Your task to perform on an android device: Add high-borosilicate glass handheld coffee maker home moka pot stainless steel to the cart on Banggood.
Image 0: 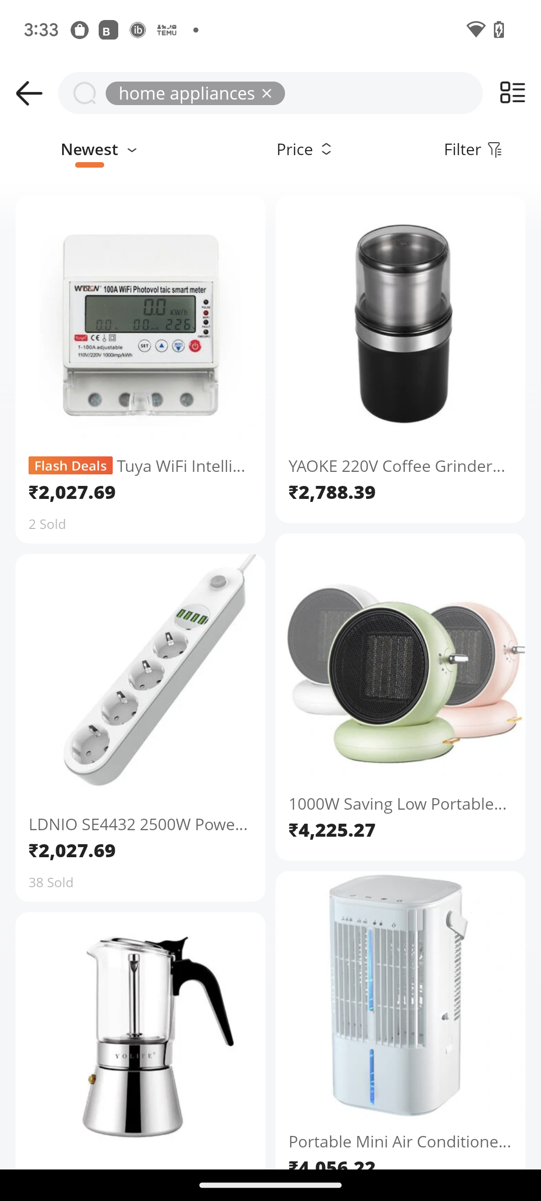
Click on the image at the bottom left of the screen.
Step 0: click (149, 1041)
Image 1: 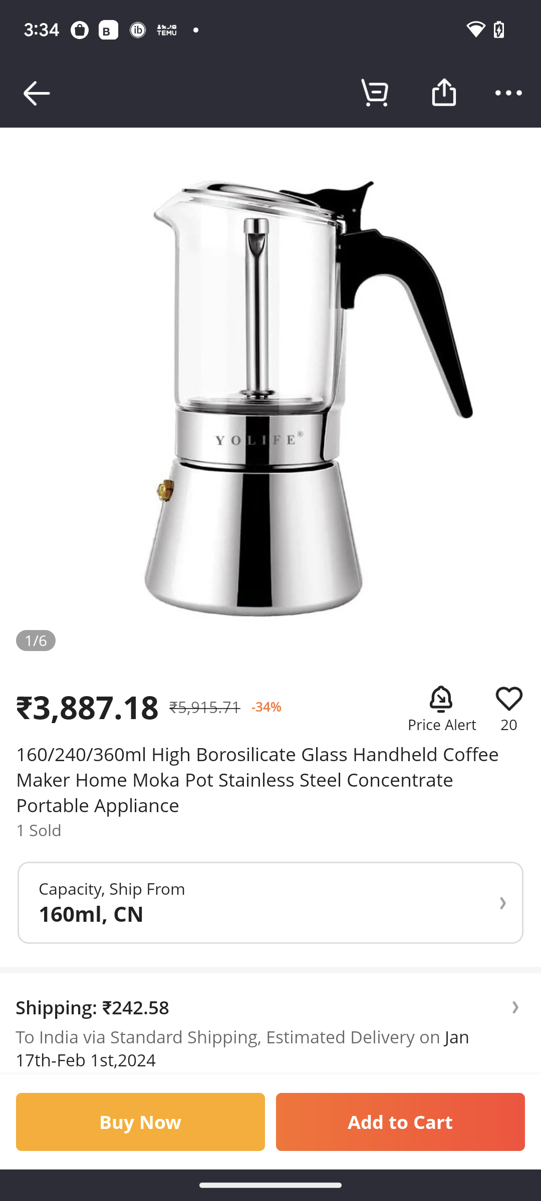
Click on Add to Cart at the bottom of the screen.
Step 1: click (400, 1122)
Image 2: 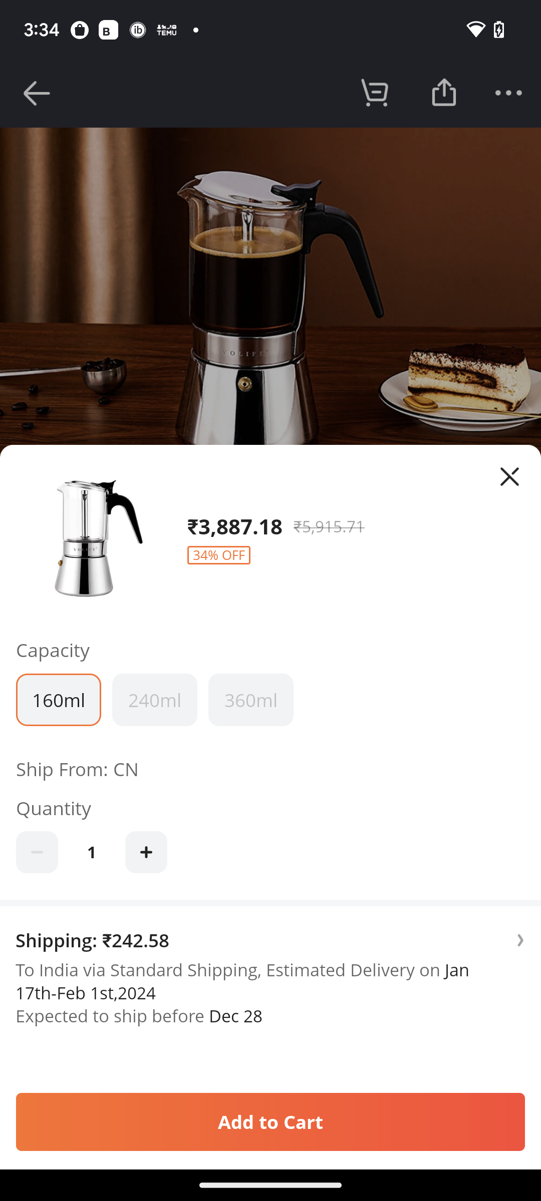
Click on Add to Cart at the bottom of the screen.
Step 2: click (270, 1122)